Your task to perform on an android device: I'd want to see more information about the first product on the list.
Image 0: 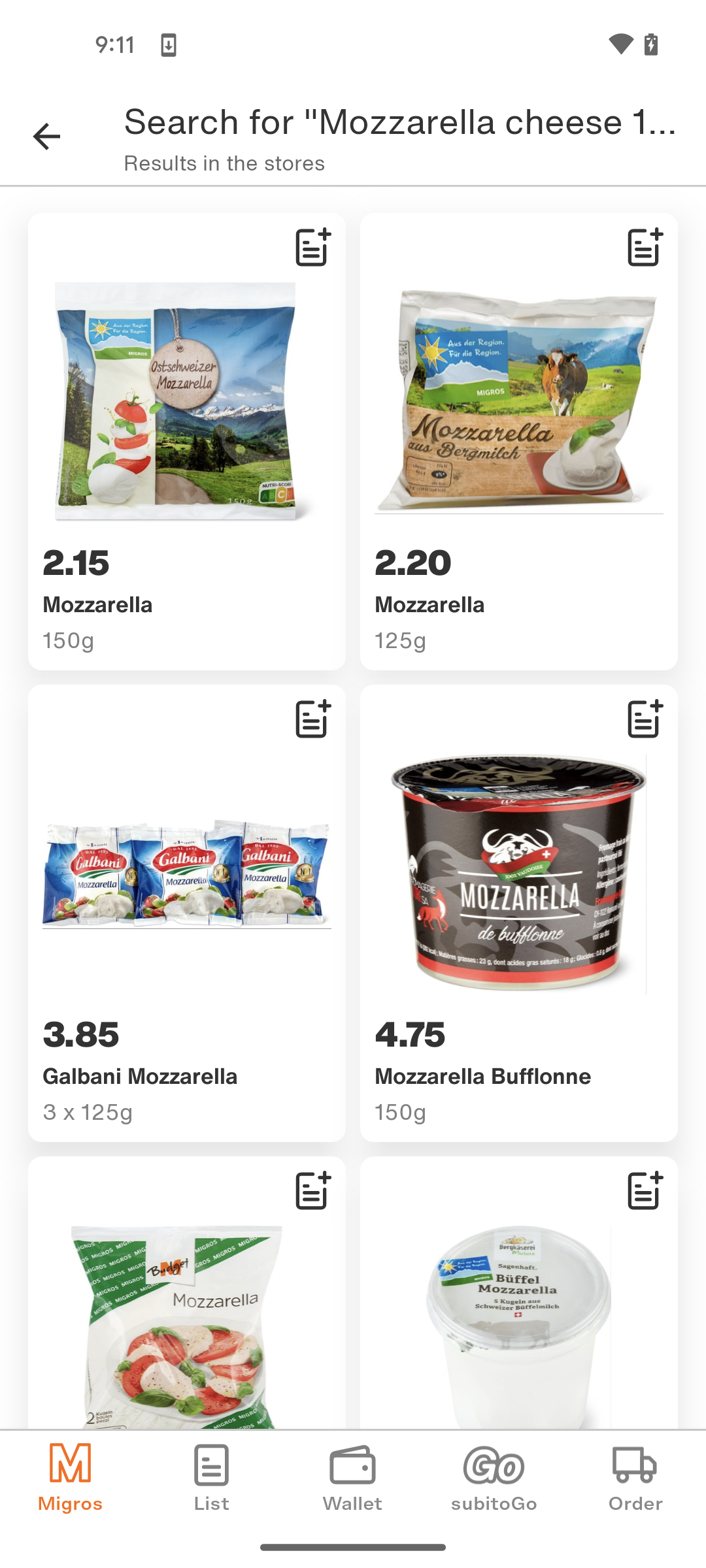
click on the first product from the list
Step 0: click (75, 428)
Image 2: 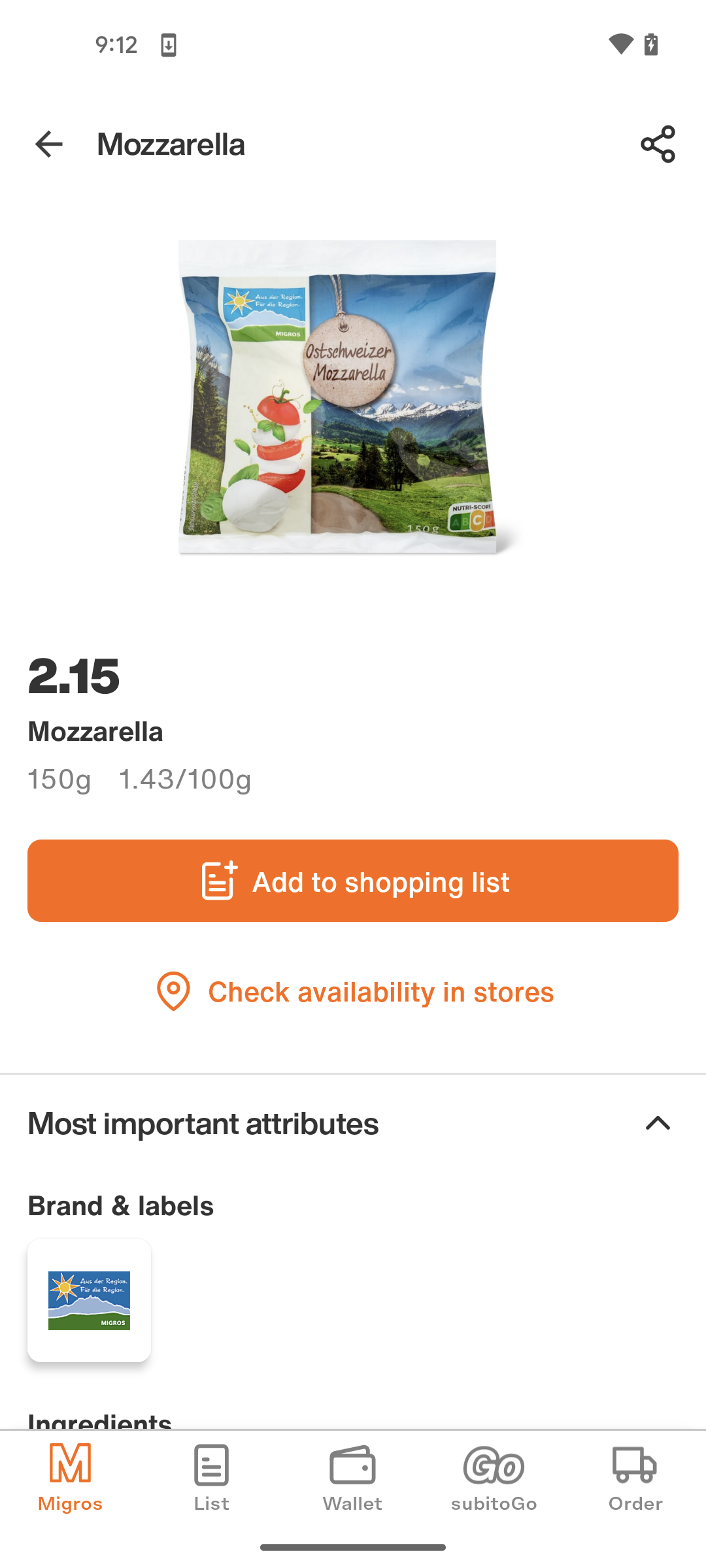
scroll down to see details
Step 2: scroll down